Your task to perform on an android device: I have finished reading for the day, therefore I would like to add bookmarks to the 41 page no. so I can pick up where I left off tomorrow on the Play Books app
Image 1: 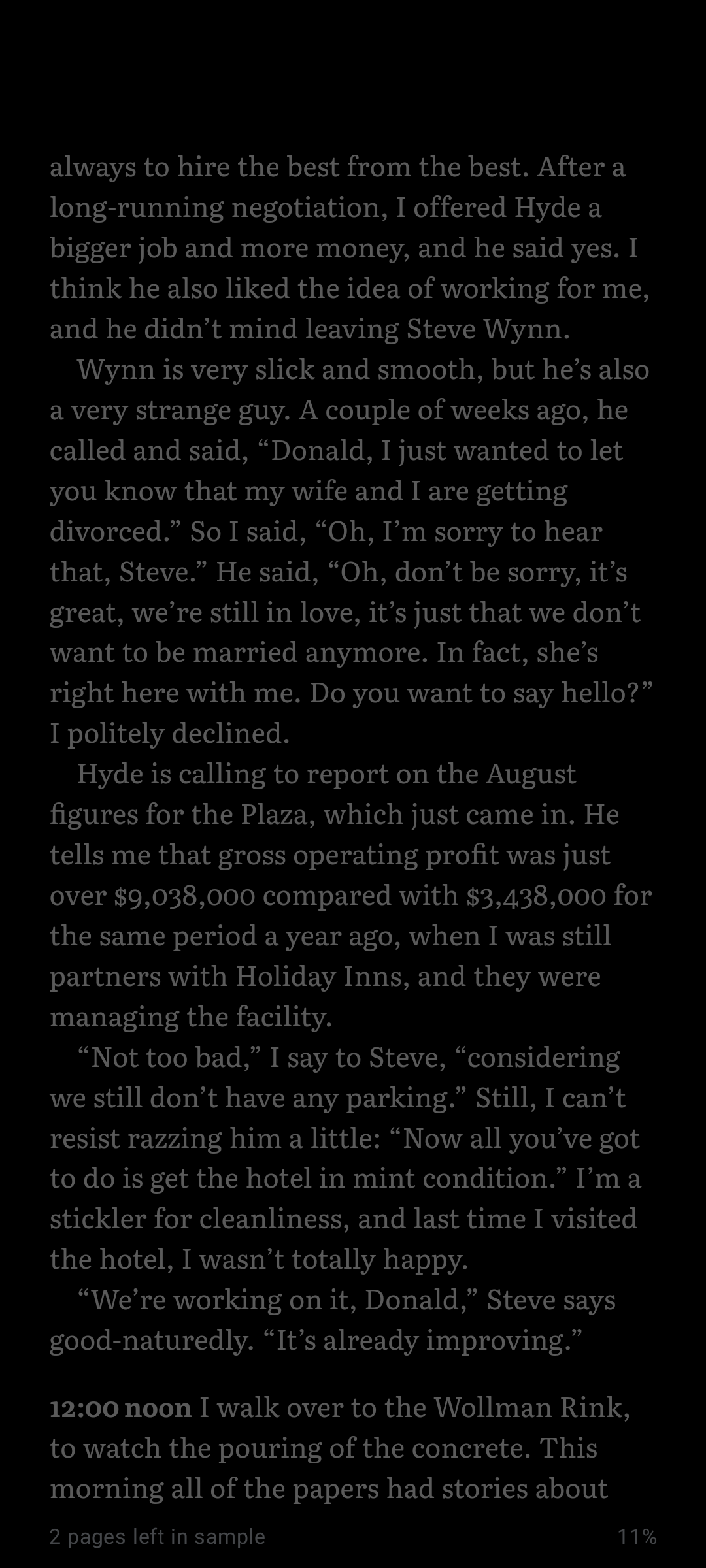
Click on the screen
Step 1: click (353, 828)
Image 2: 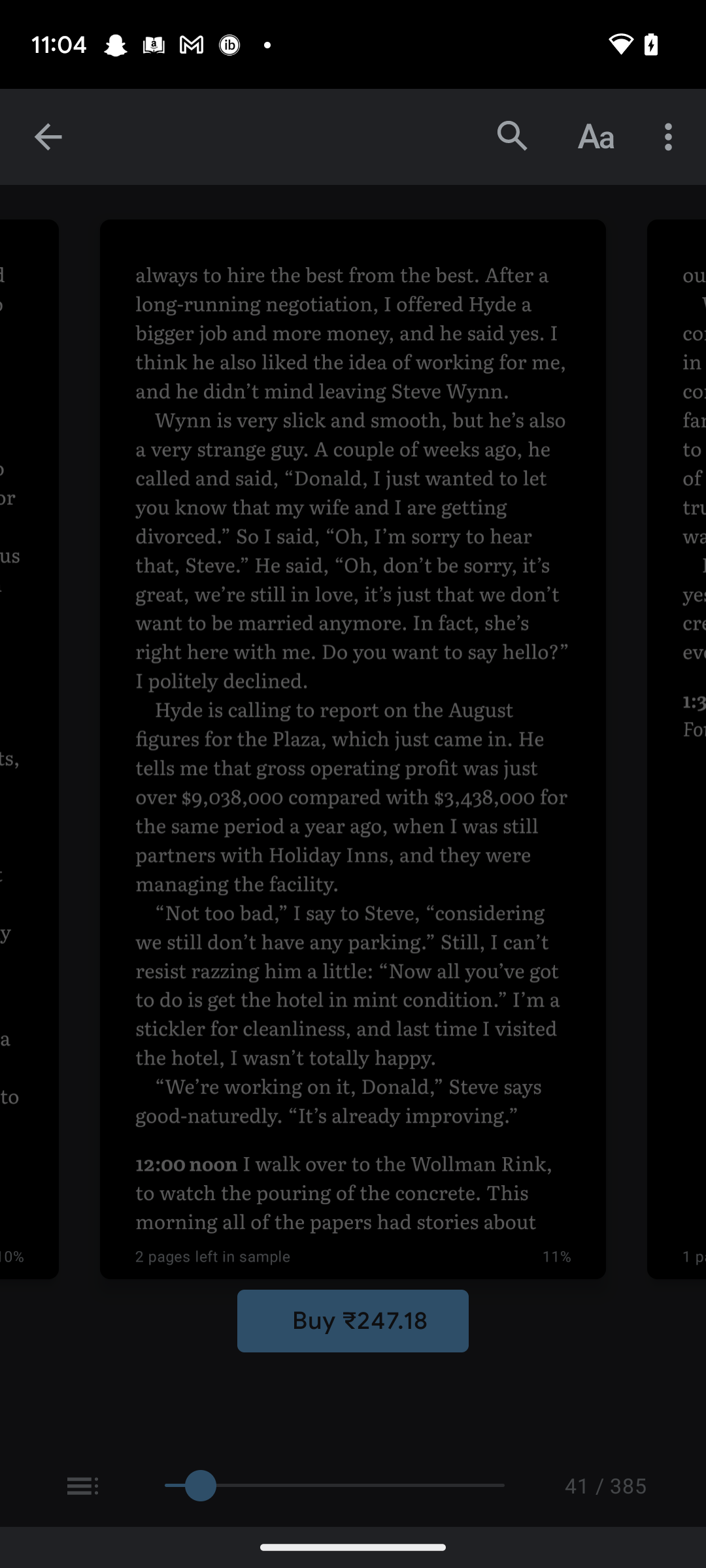
Click on the Menu icon
Step 2: click (671, 137)
Image 3: 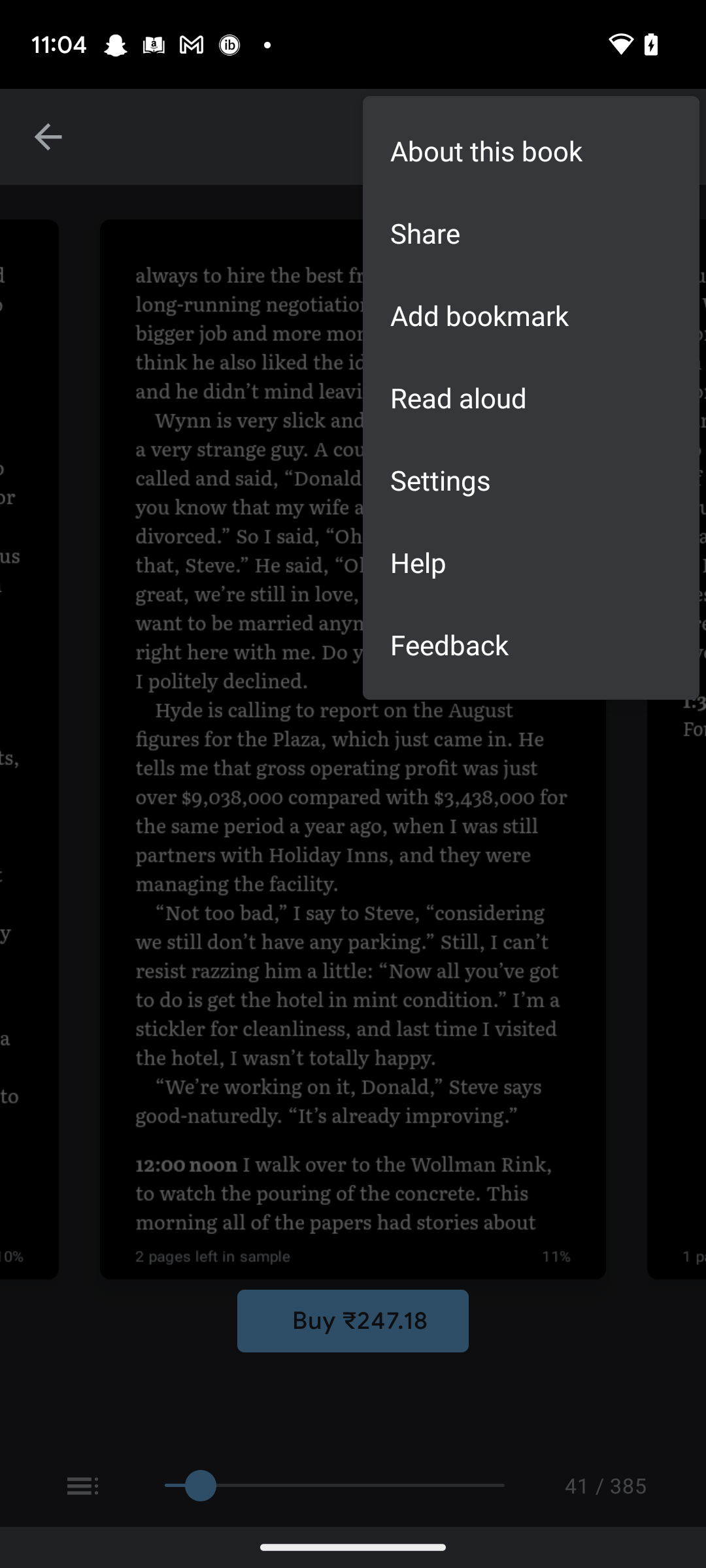
Click on the Bookmark option 
Step 3: click (531, 315)